Your task to perform on an android device: To a drawing, I would want to add text.
Image 0: 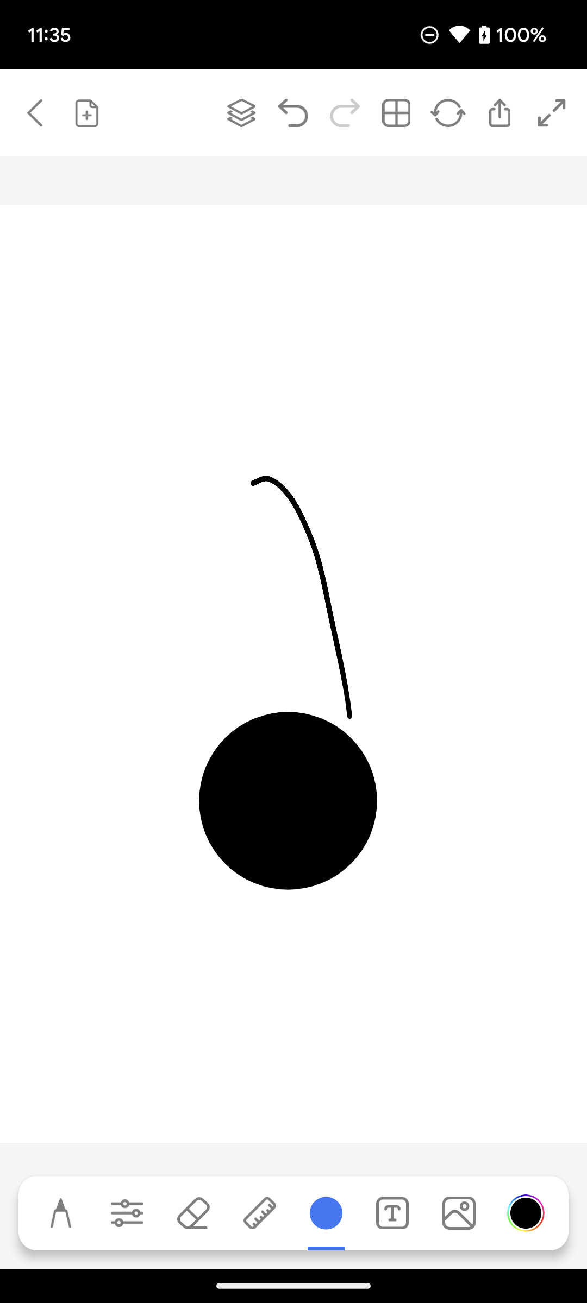
Click on the Text icon on the bottom of the screen.
Step 0: click (392, 1213)
Image 1: 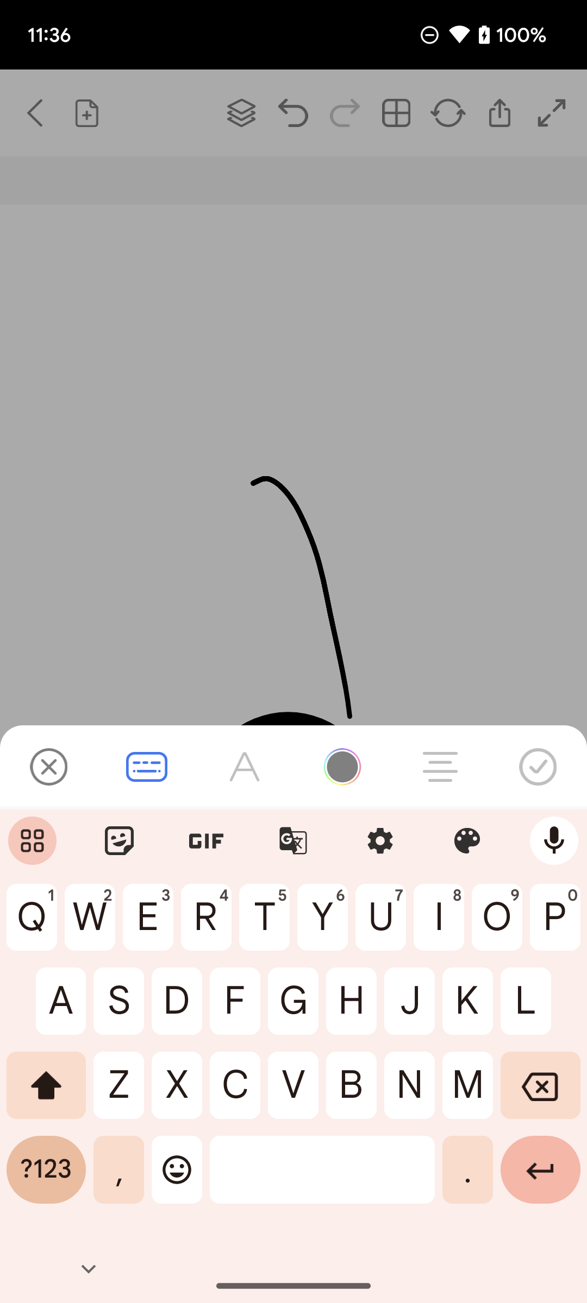
Click on the letter K on the screen.
Step 1: click (467, 1001)
Image 2: 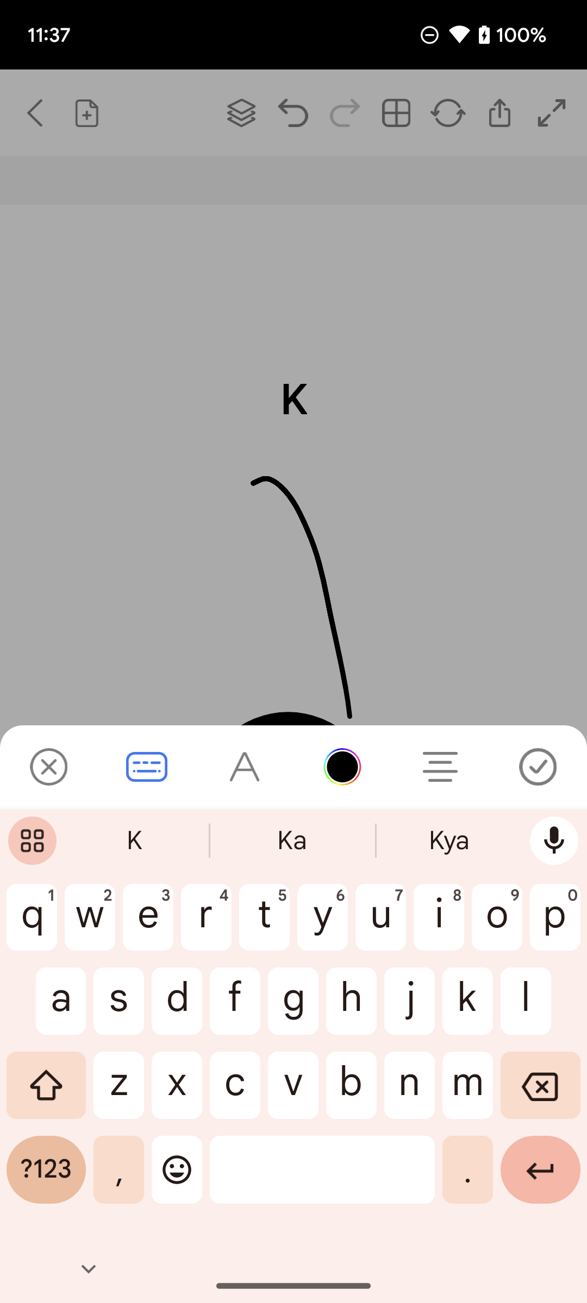
Click on the Tick icon on the right side of the screen.
Step 2: click (538, 766)